Your task to perform on an android device: Open All currency converter , Convert 100 Indian INR to Canadian Dollar CAD
Image 1: 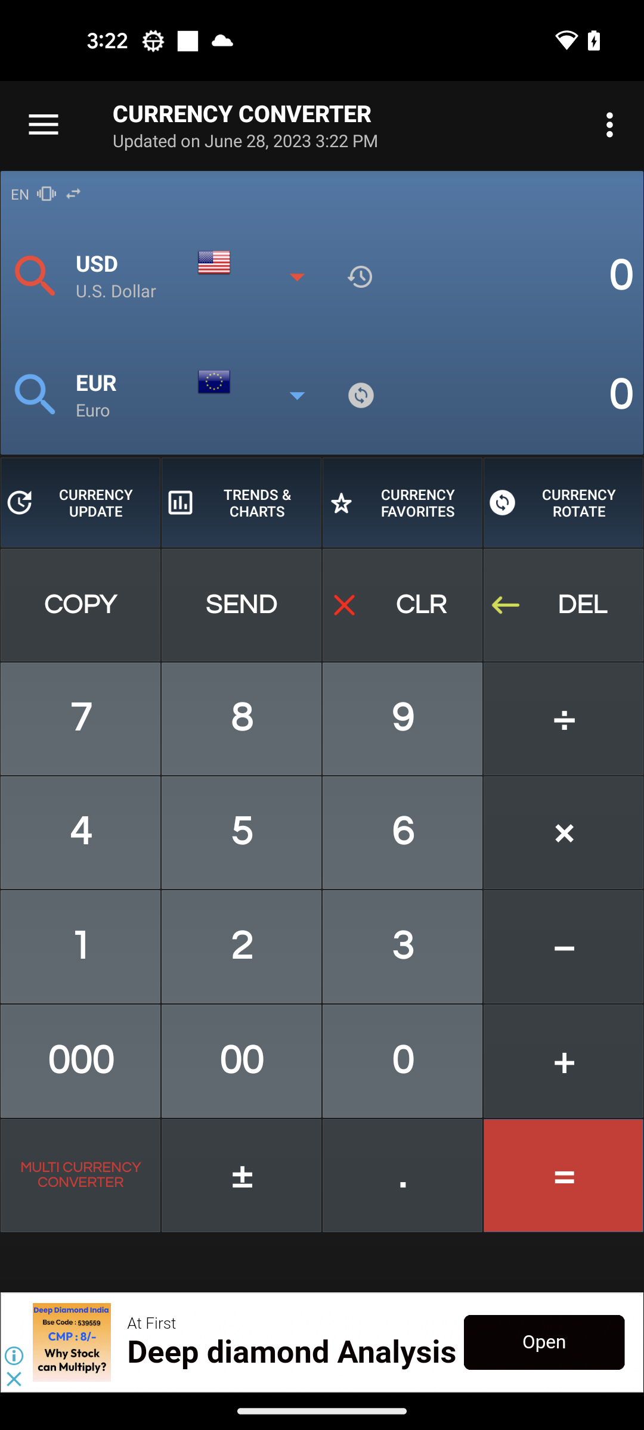
Click on the Drop down arrow key in the first Currency section
Step 1: click (296, 275)
Image 2: 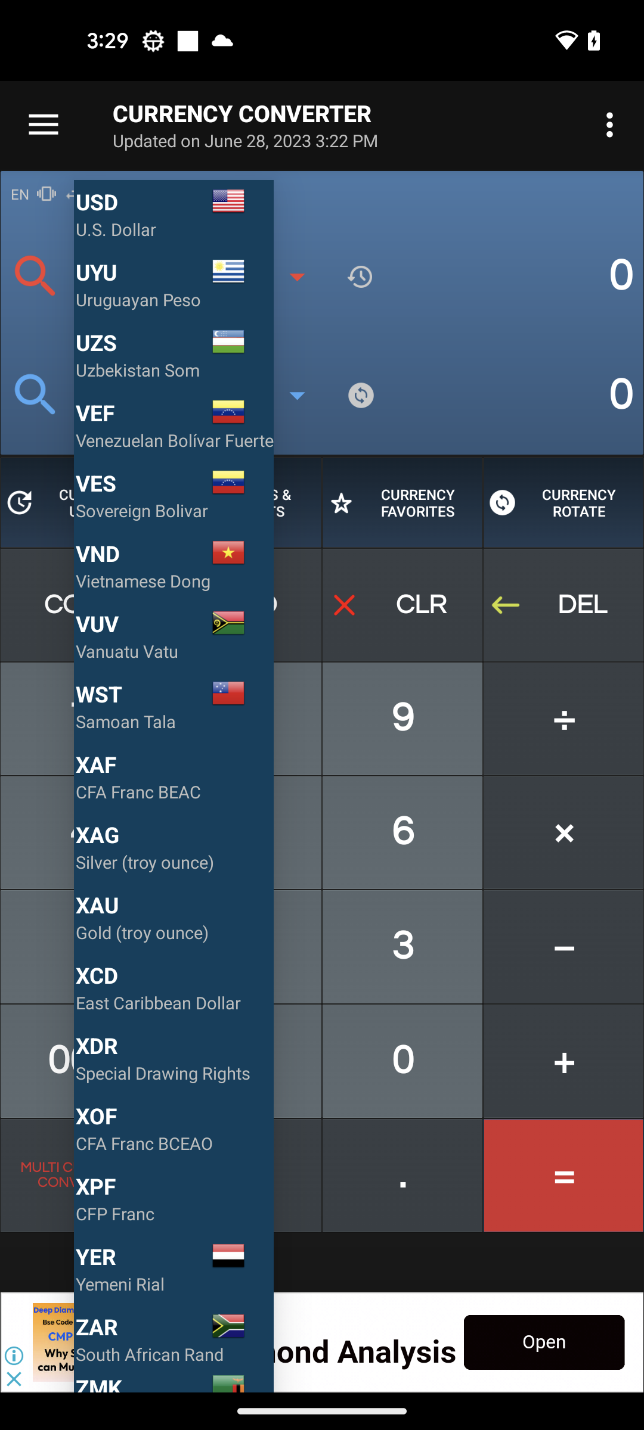
Click on the Drop down arrow key in the first Currency section
Step 2: wait
Image 3: 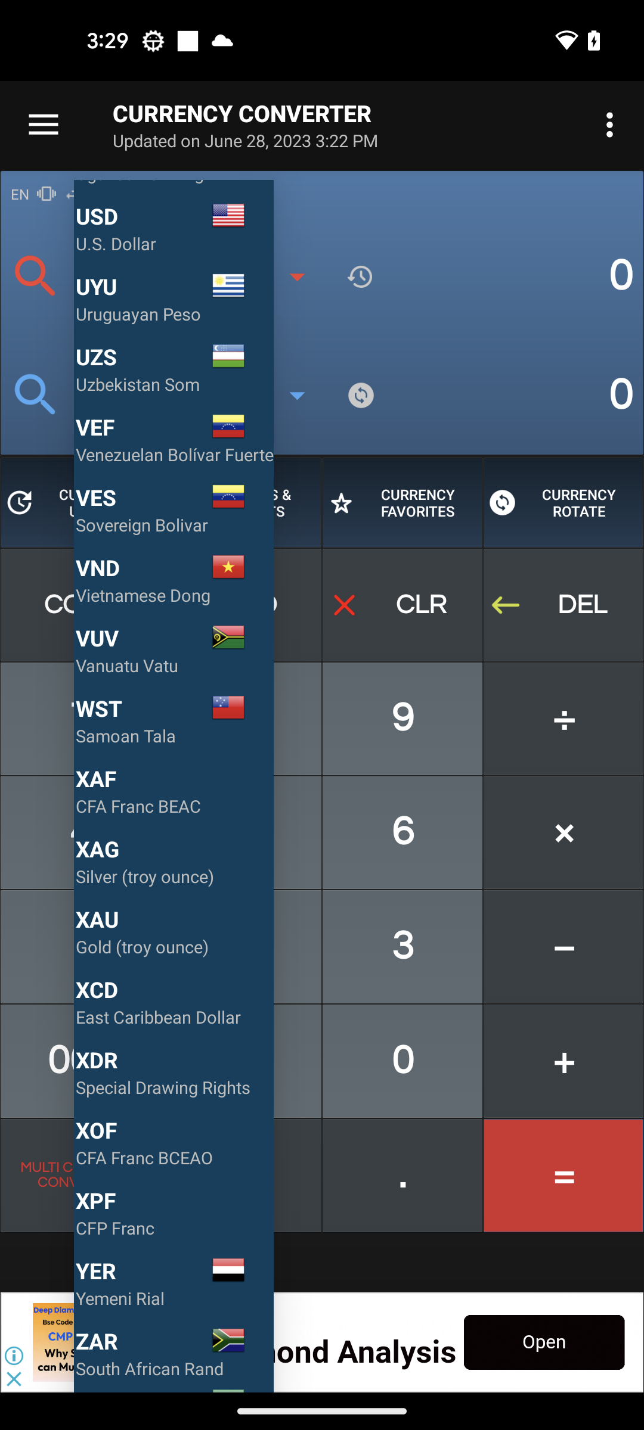
Scroll up to find the Indian INR
Step 3: scroll up
Image 4: 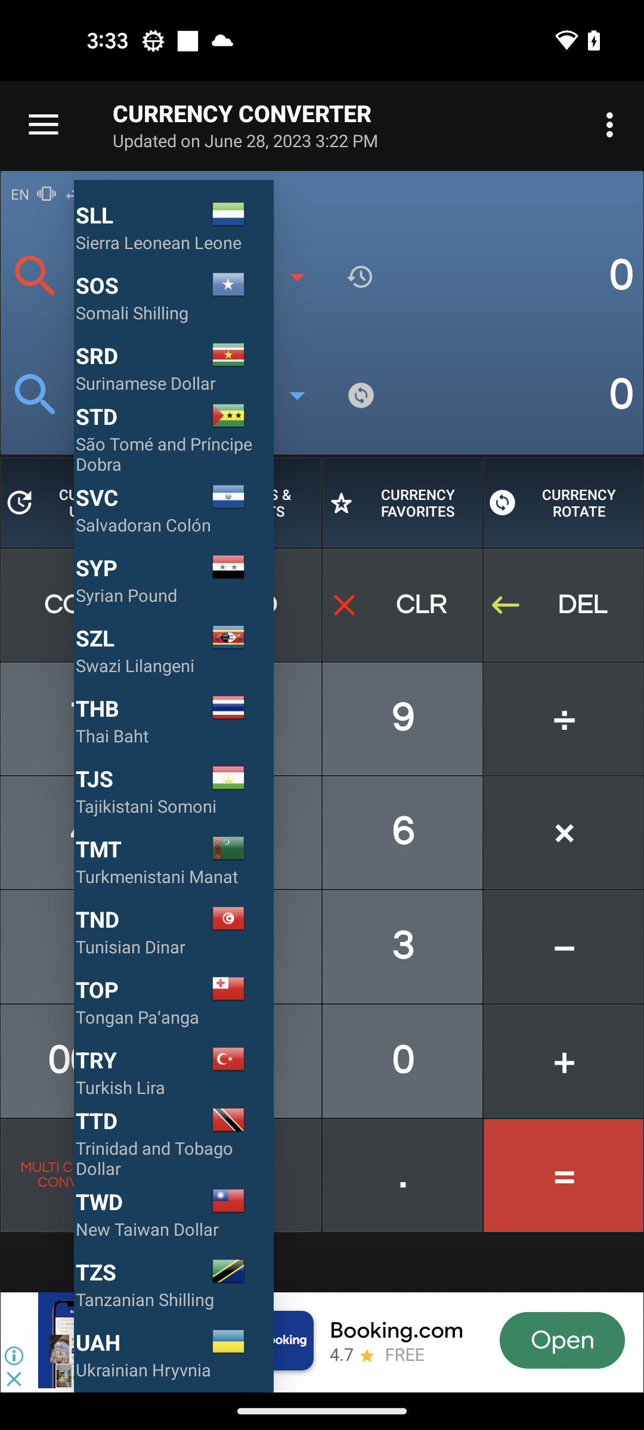
Scroll up to find the Indian INR
Step 4: scroll up
Image 7: 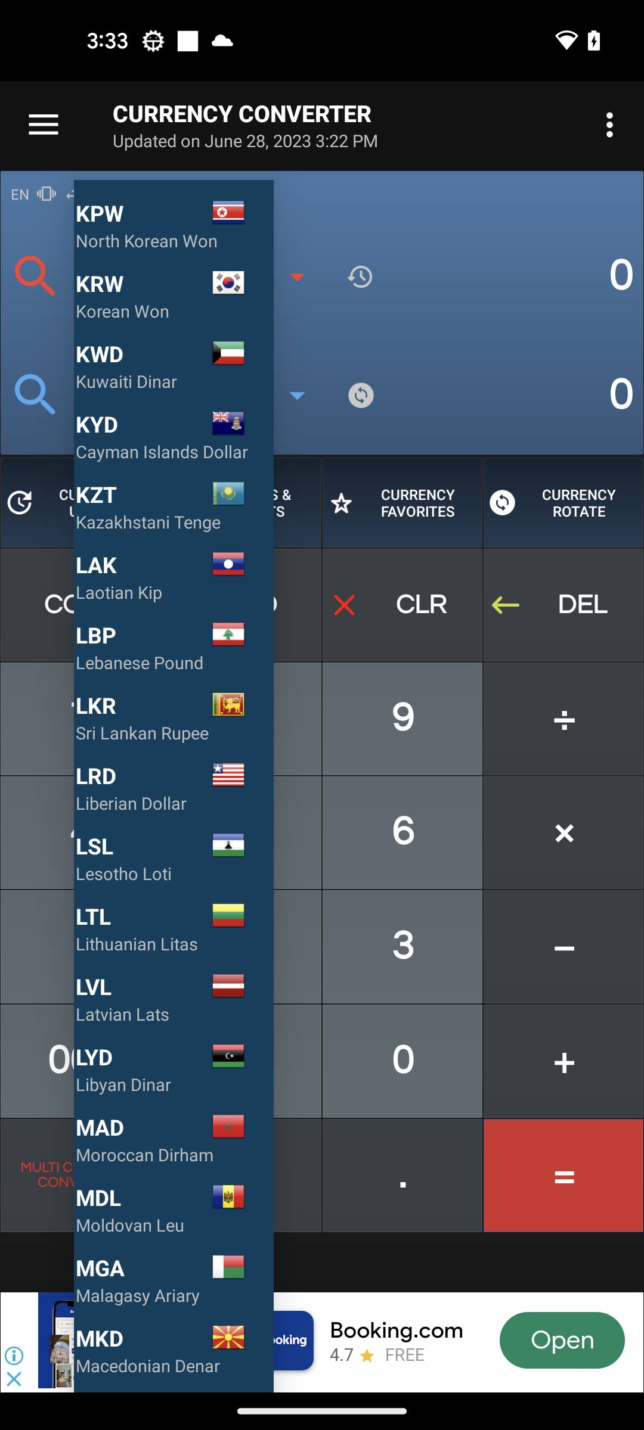
Scroll up to find the Indian INR
Step 7: scroll up
Image 8: 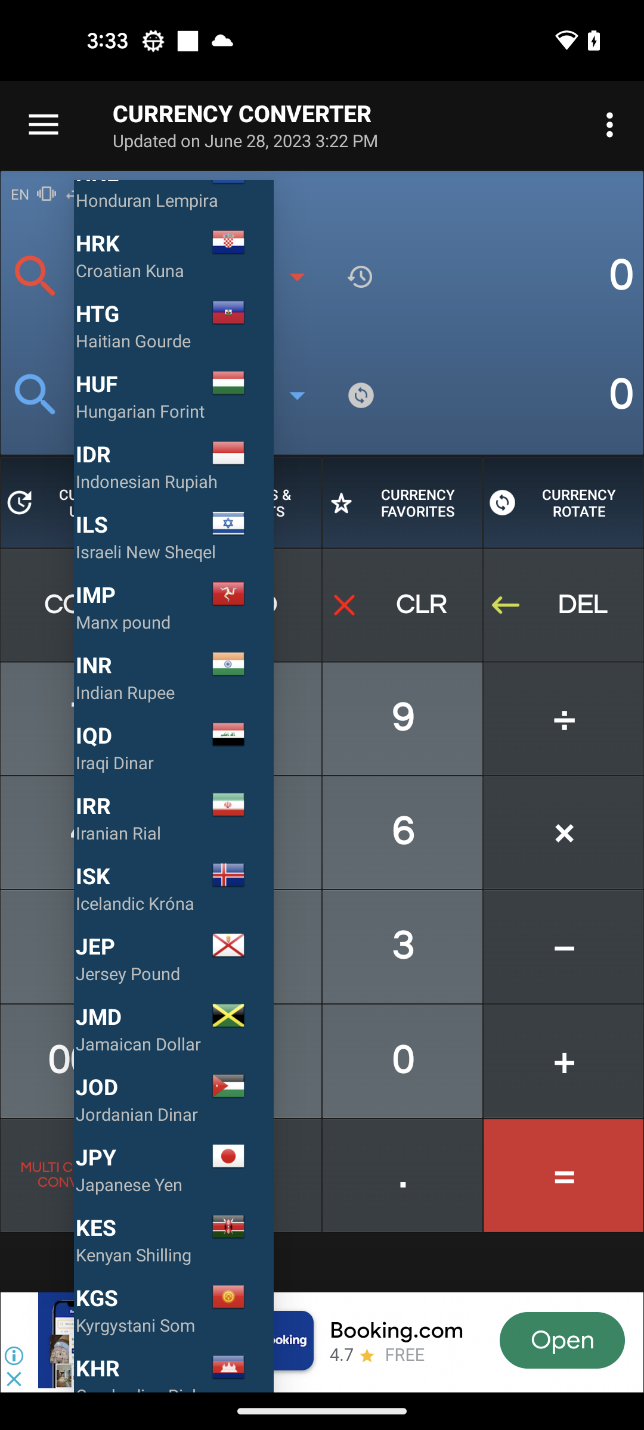
Click on the INR
Step 8: click (125, 664)
Image 9: 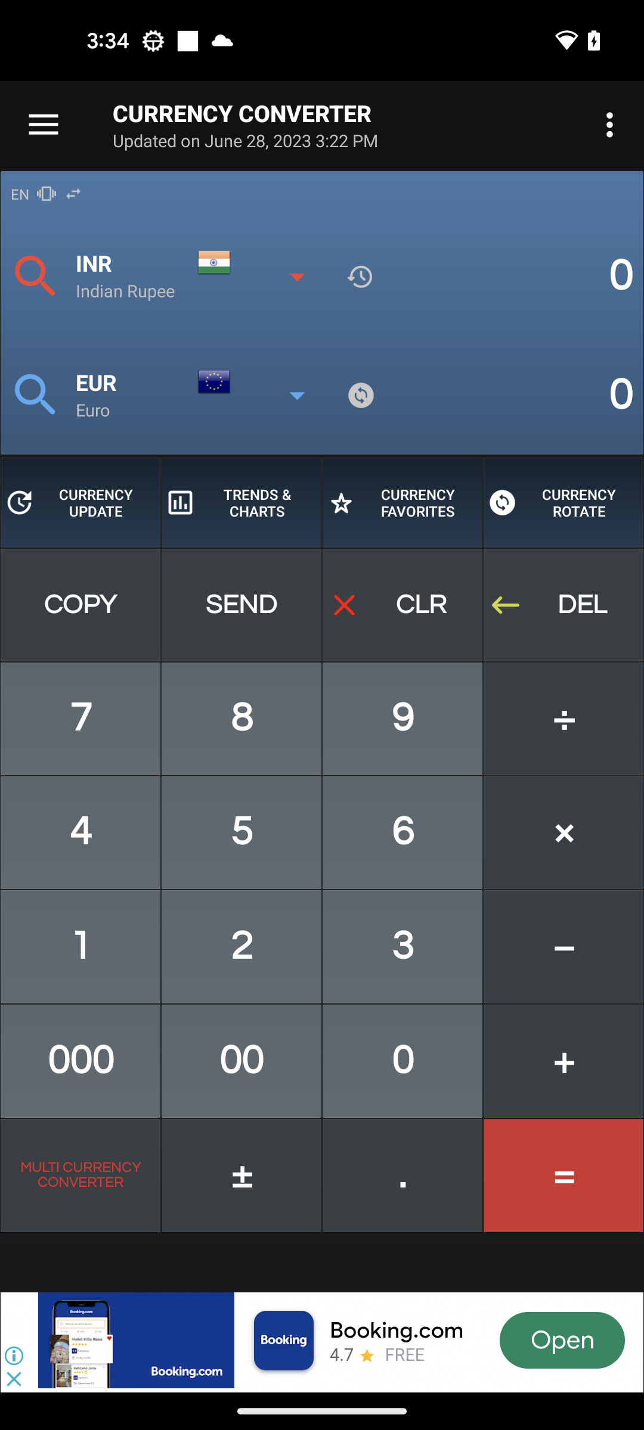
Click on the Drop down in second currency section
Step 9: click (292, 393)
Image 10: 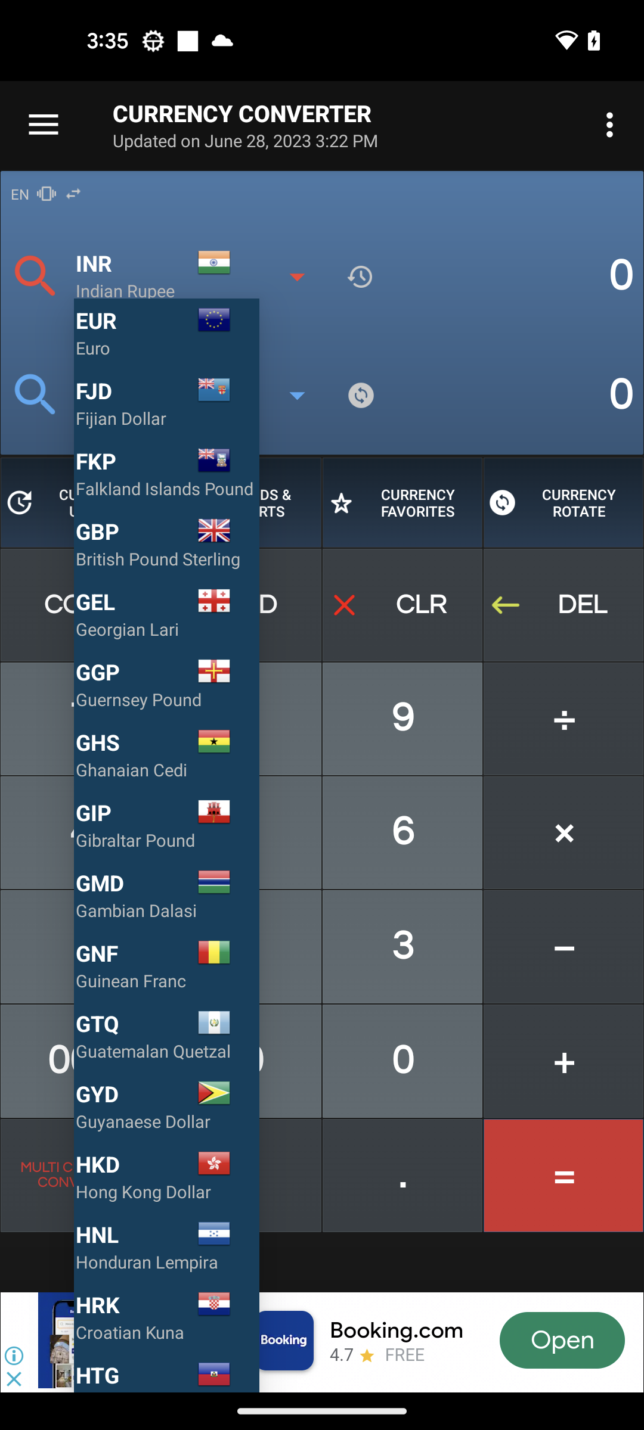
Scroll up to view the Canadian Dollar CAD
Step 10: scroll up
Image 11: 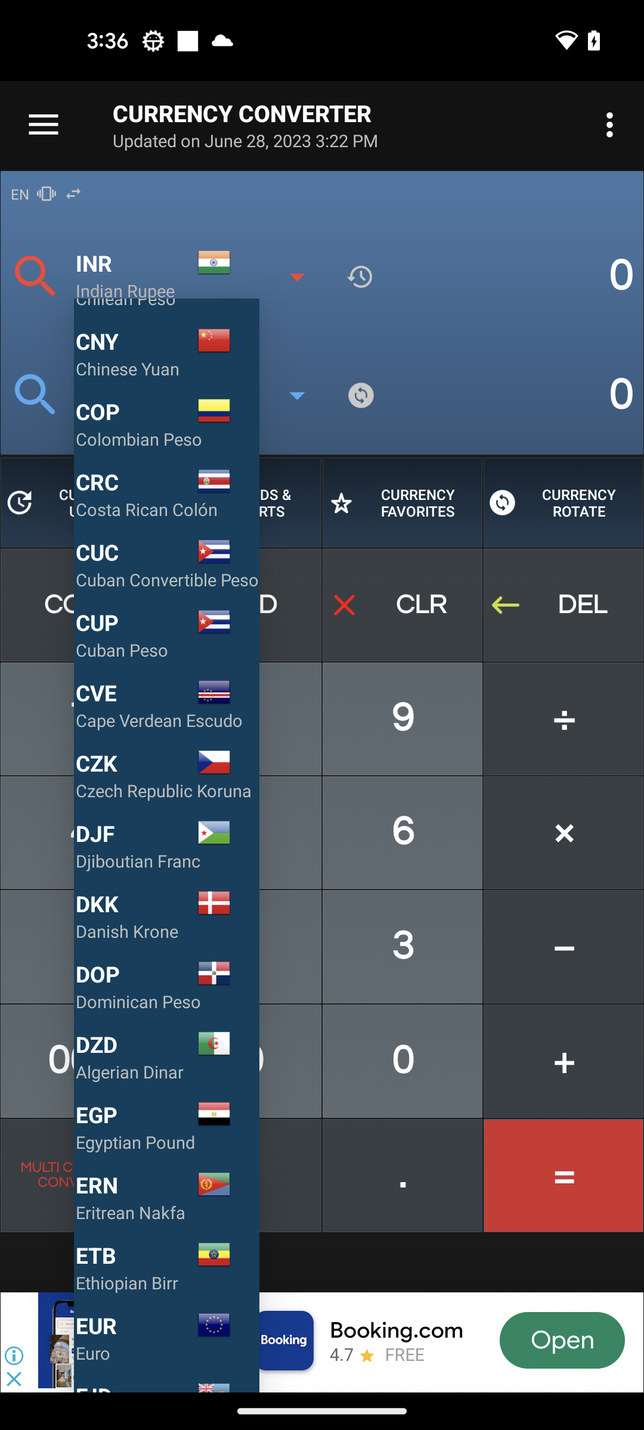
Scroll up to view the Canadian Dollar CAD
Step 11: scroll up
Image 13: 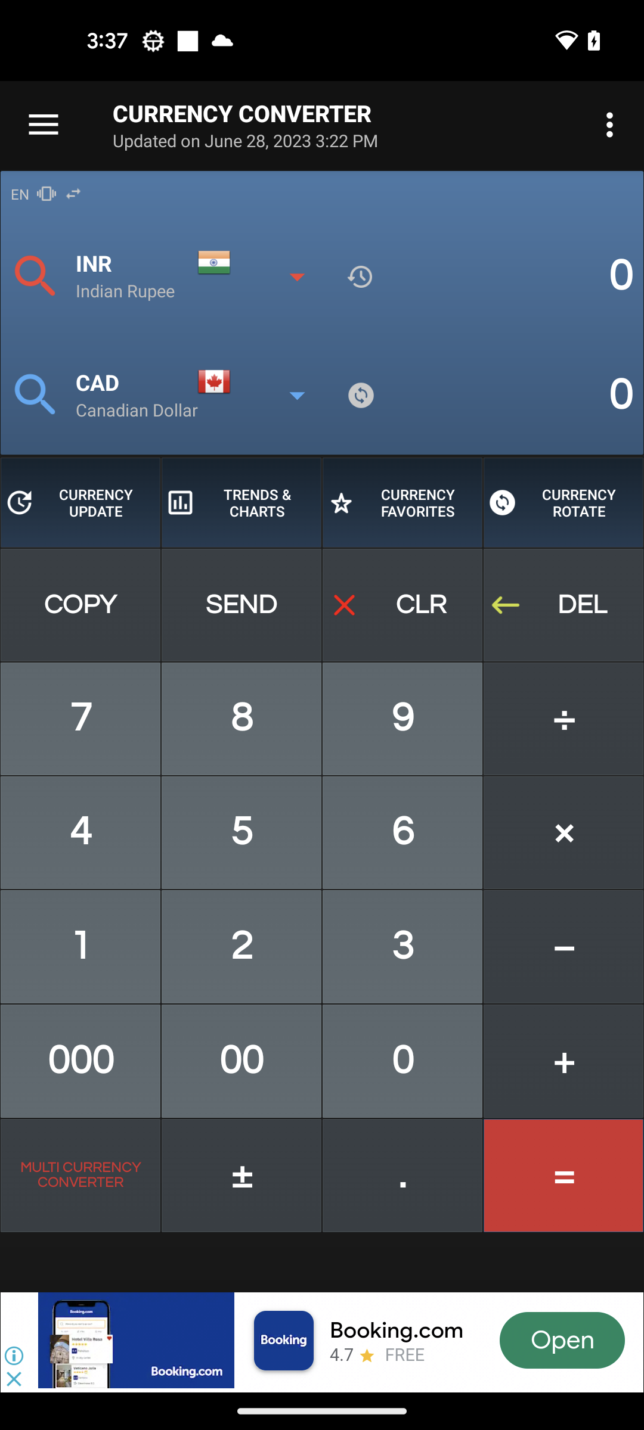
Click on the numeric one
Step 13: click (80, 946)
Image 14: 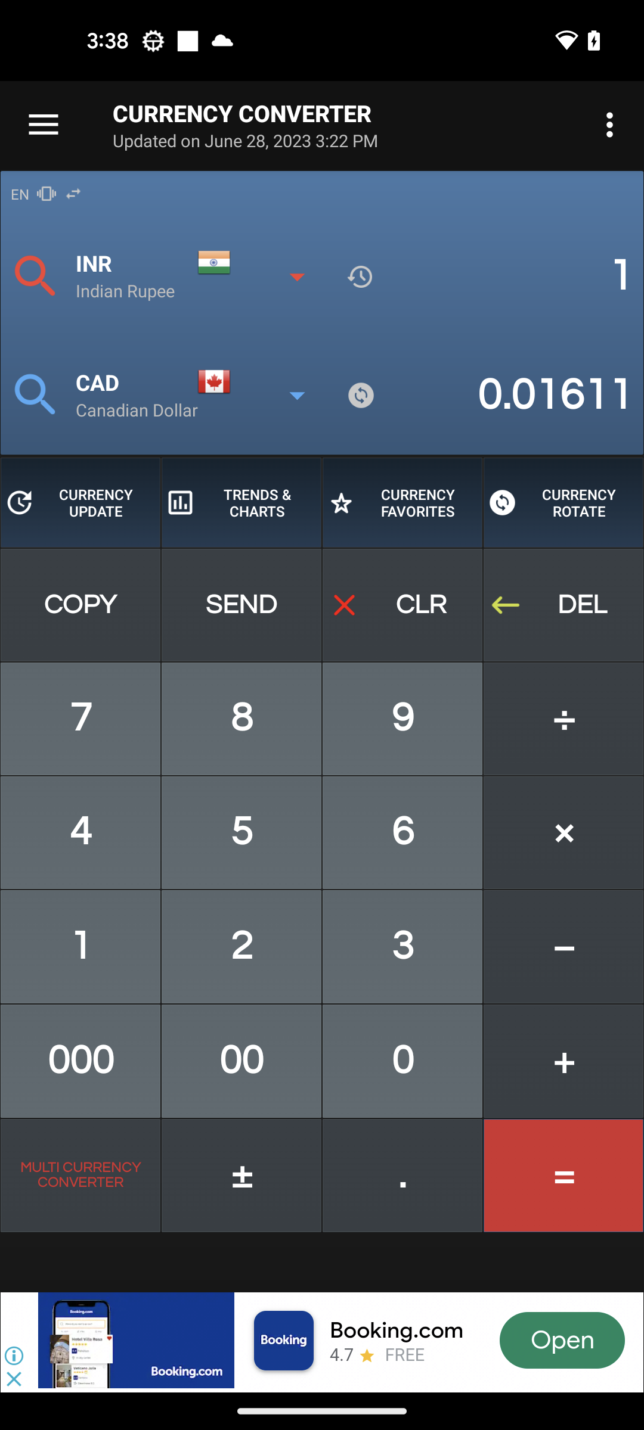
Click on the numeric zero
Step 14: click (402, 1061)
Image 15: 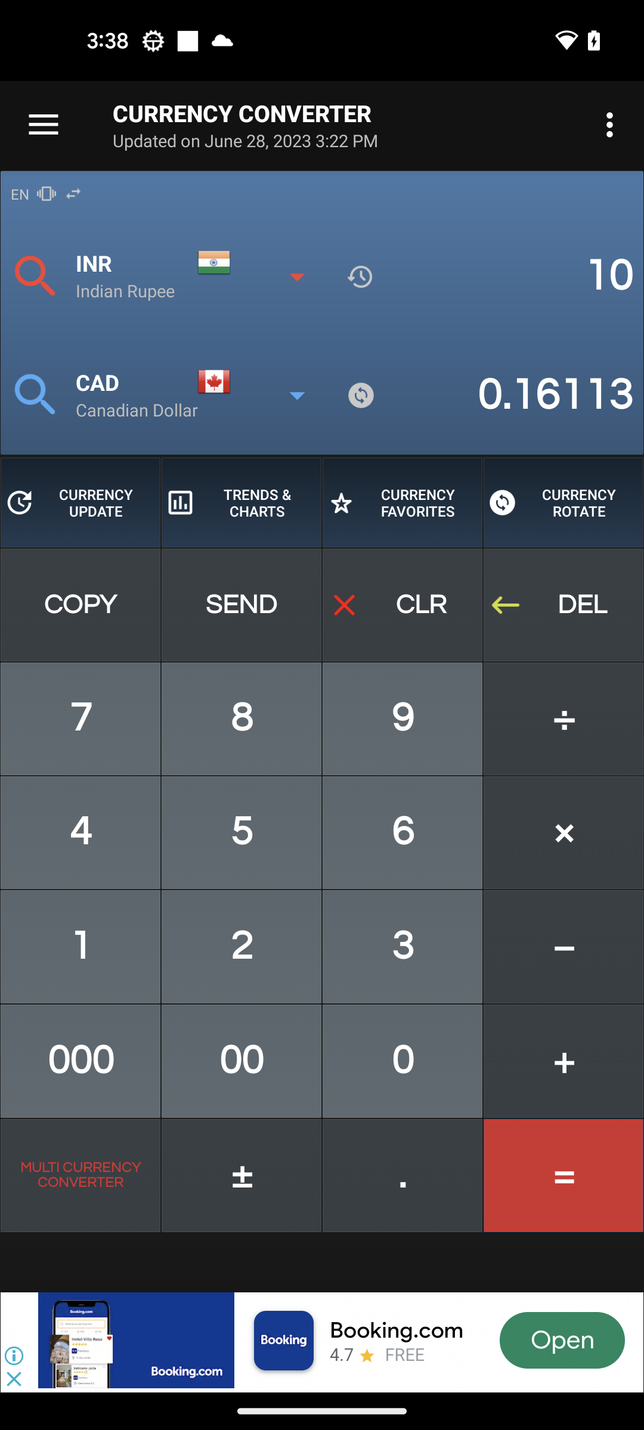
Click on the numeric zero
Step 15: click (402, 1061)